Your task to perform on an android device: I recently created a folder with the name hello by accident, and I'd like to erase it
Image 0: 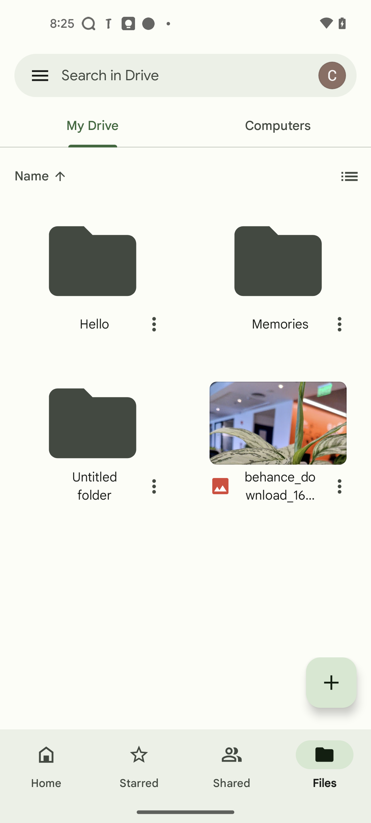
click on the 3 dot icon of hello folder
Step 0: click (154, 324)
Image 1: 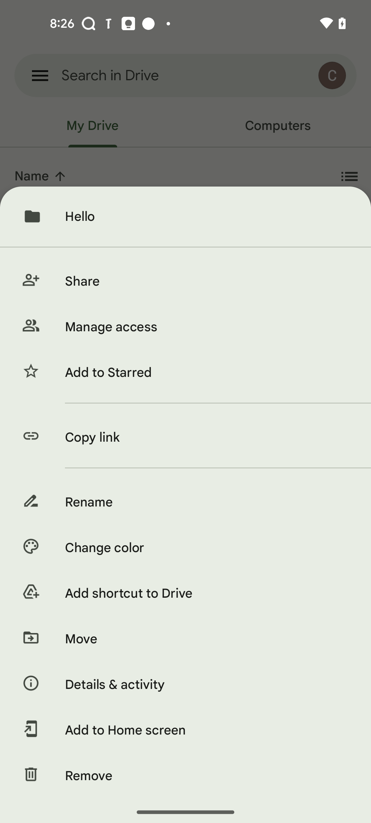
click on the remove option
Step 1: click (207, 776)
Image 2: 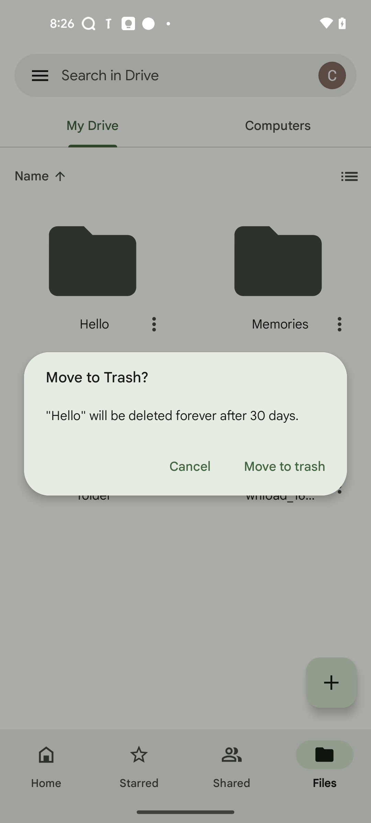
click on the move to trash option
Step 2: click (284, 466)